Your task to perform on an android device: In the sidechef app, I want to switch the voice setting to Amy mode.
Image 0: 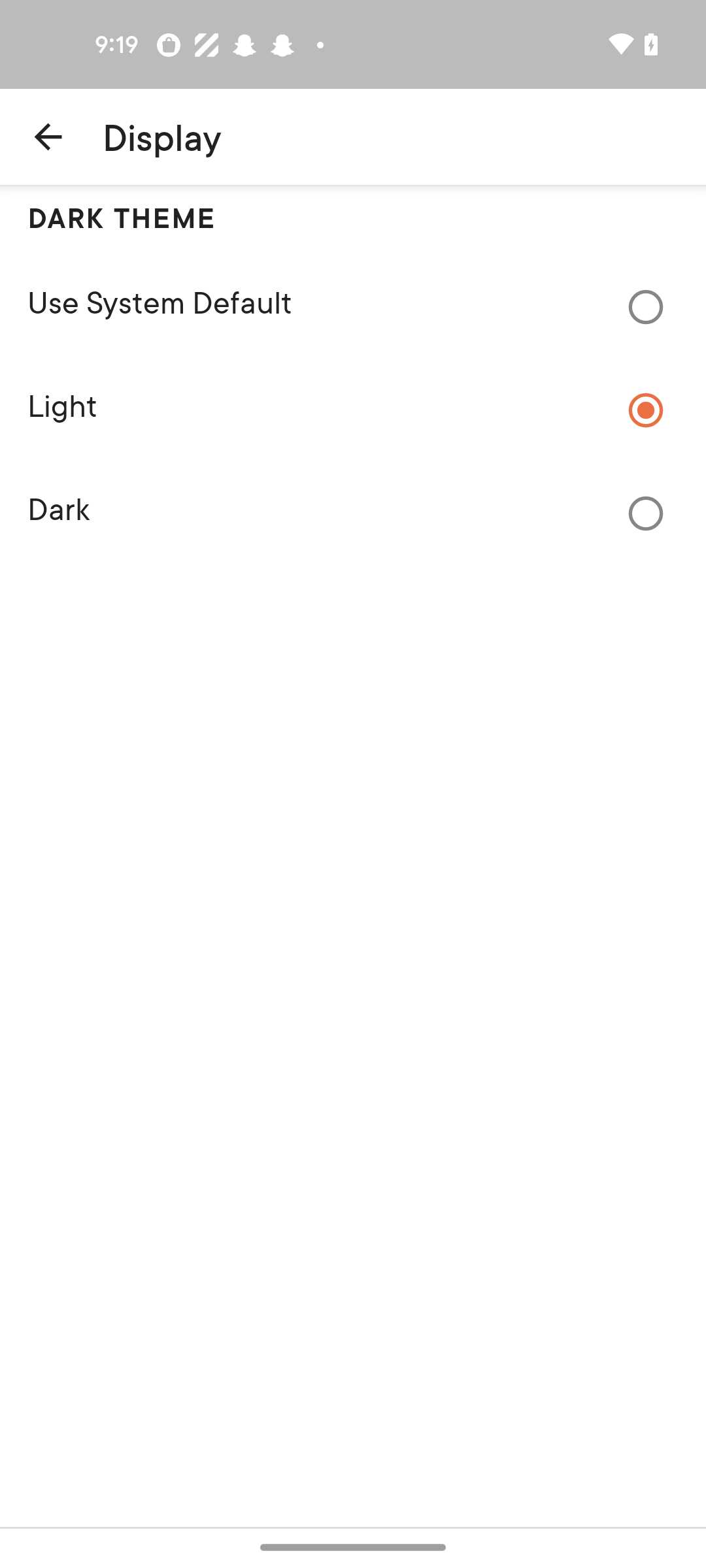
open the sidechef app
Step 0: open app "SideChef"
Image 1: 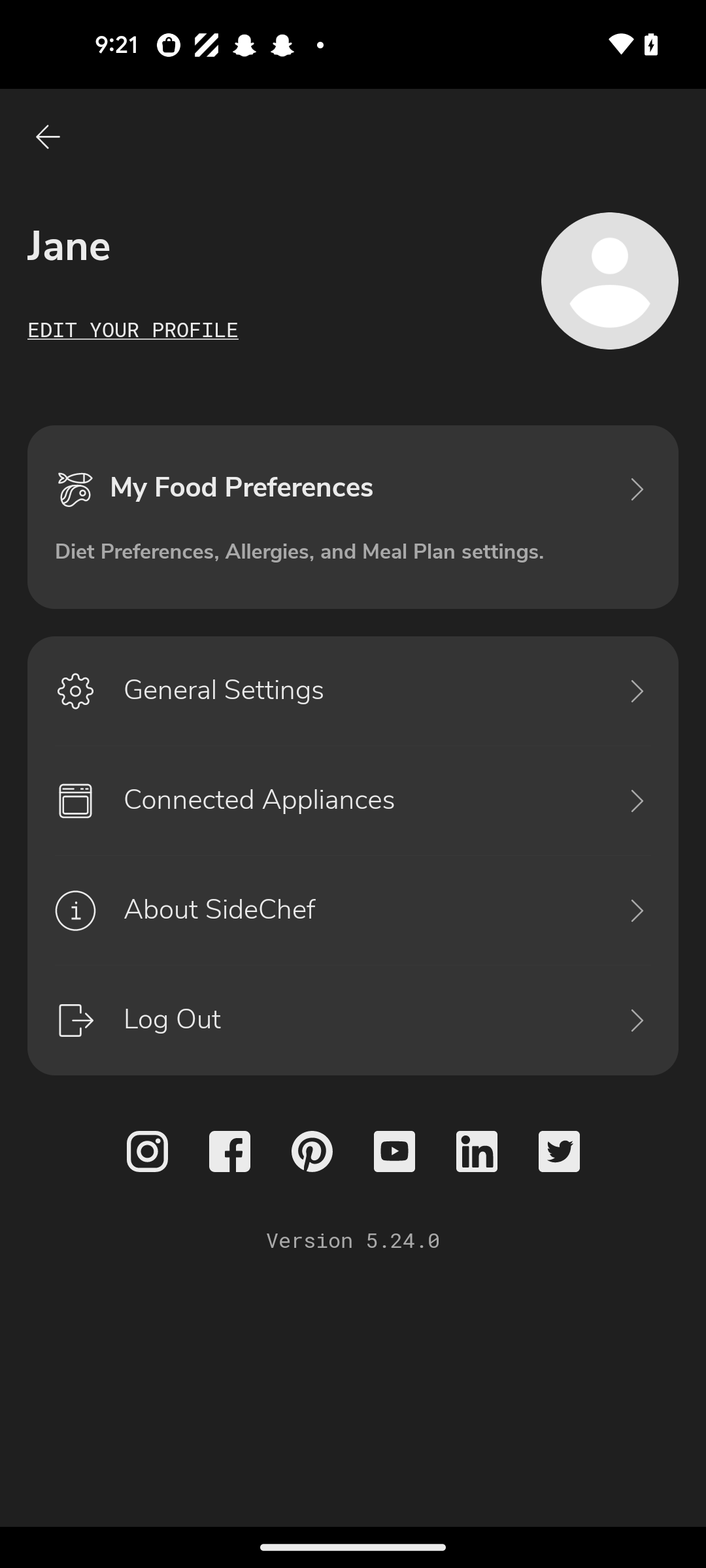
Click on the General settings 
Step 1: click (360, 691)
Image 2: 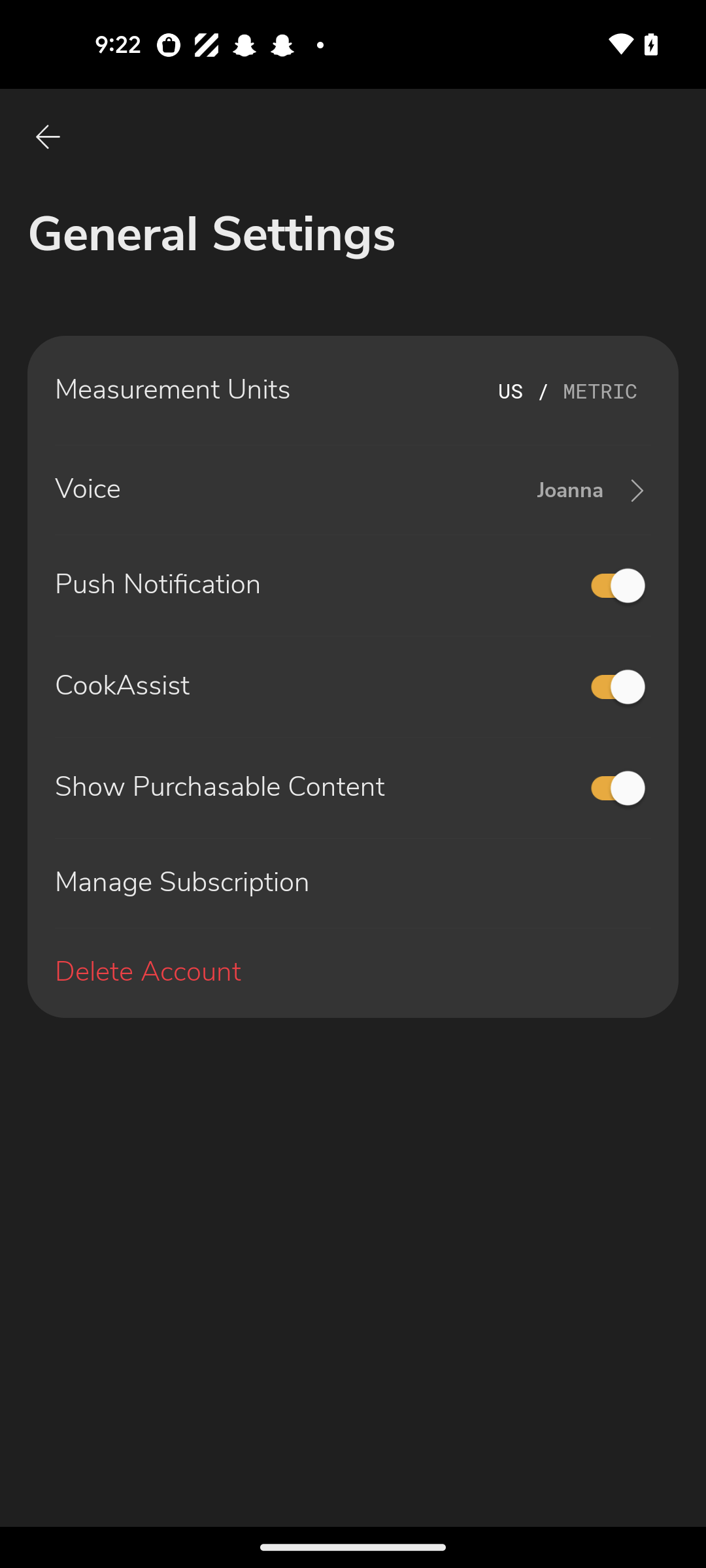
Click on the voice option 
Step 2: click (282, 490)
Image 3: 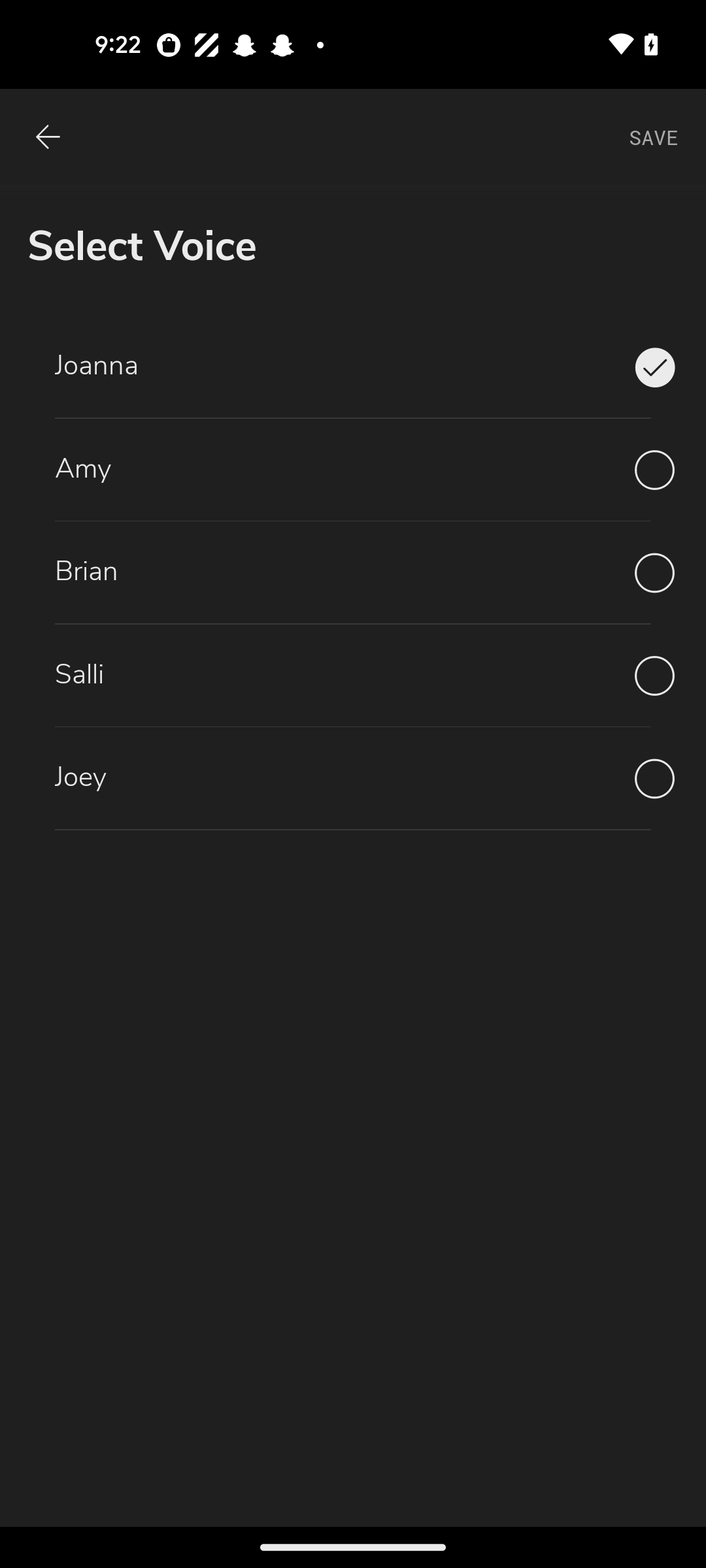
Select the Amy option 
Step 3: click (654, 470)
Image 4: 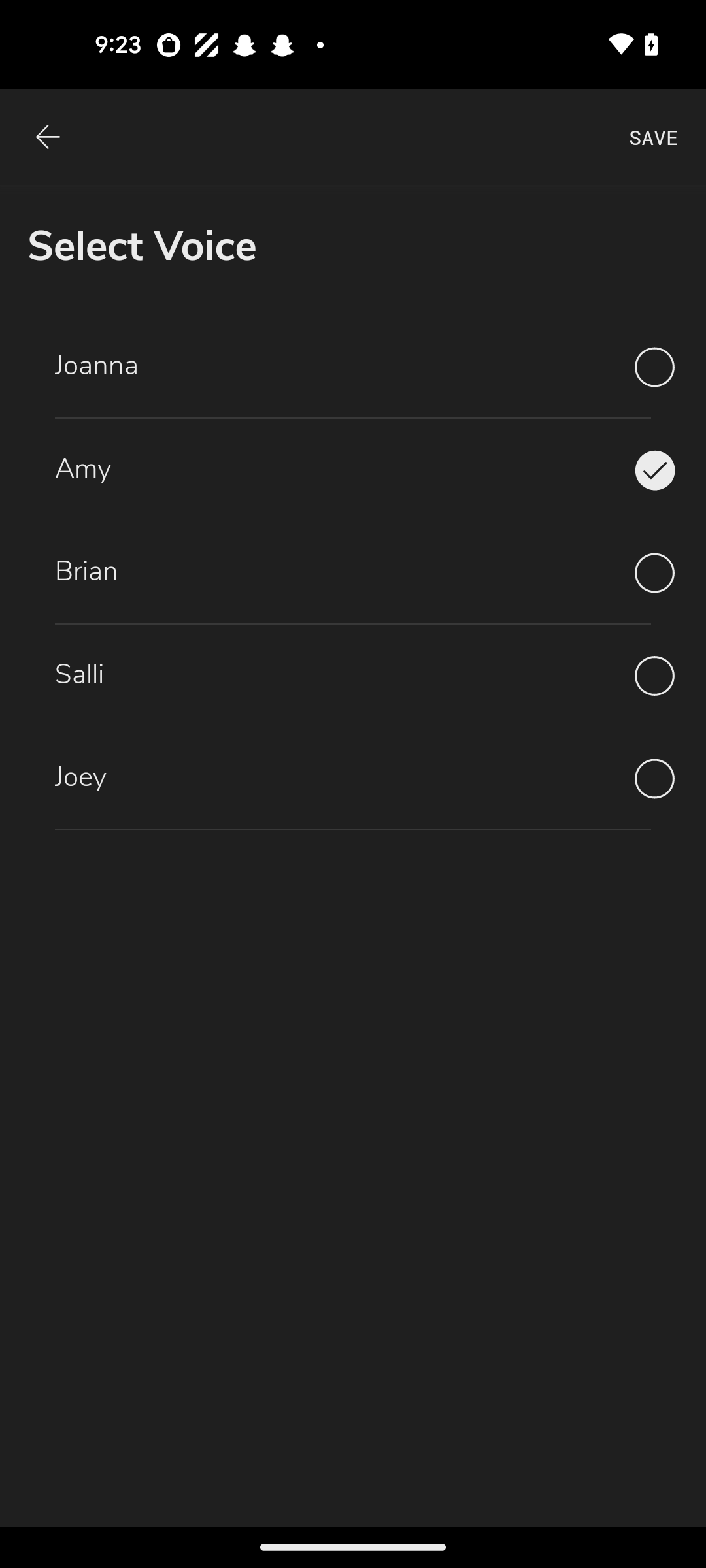
Click on the save button at the top right corner of the screen 
Step 4: click (654, 137)